Your task to perform on an android device: Share the weather radar for berlin with dbwscratch.test.id9@gmail.com
Image 0: 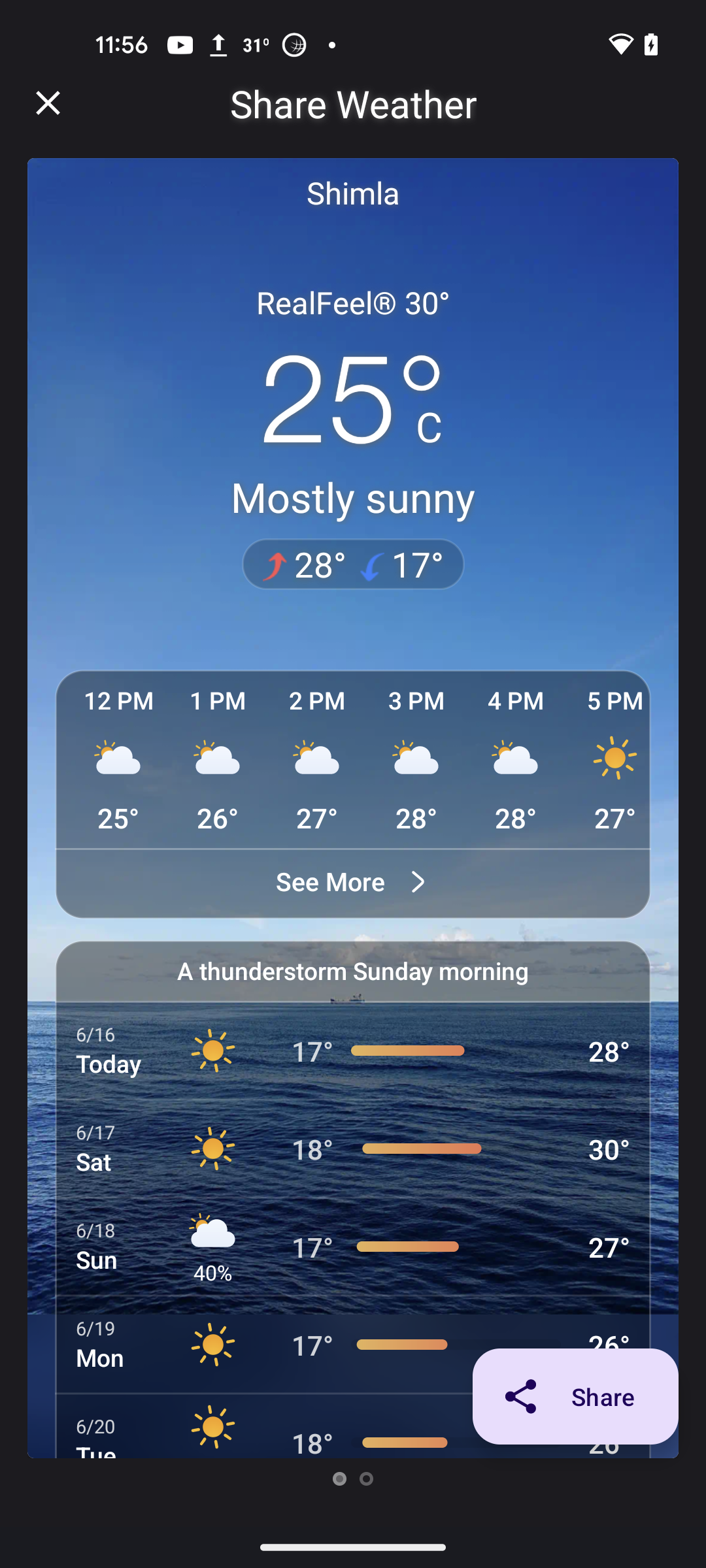
open weather radar app
Step 0: open app "Weather&Radar"
Image 1: 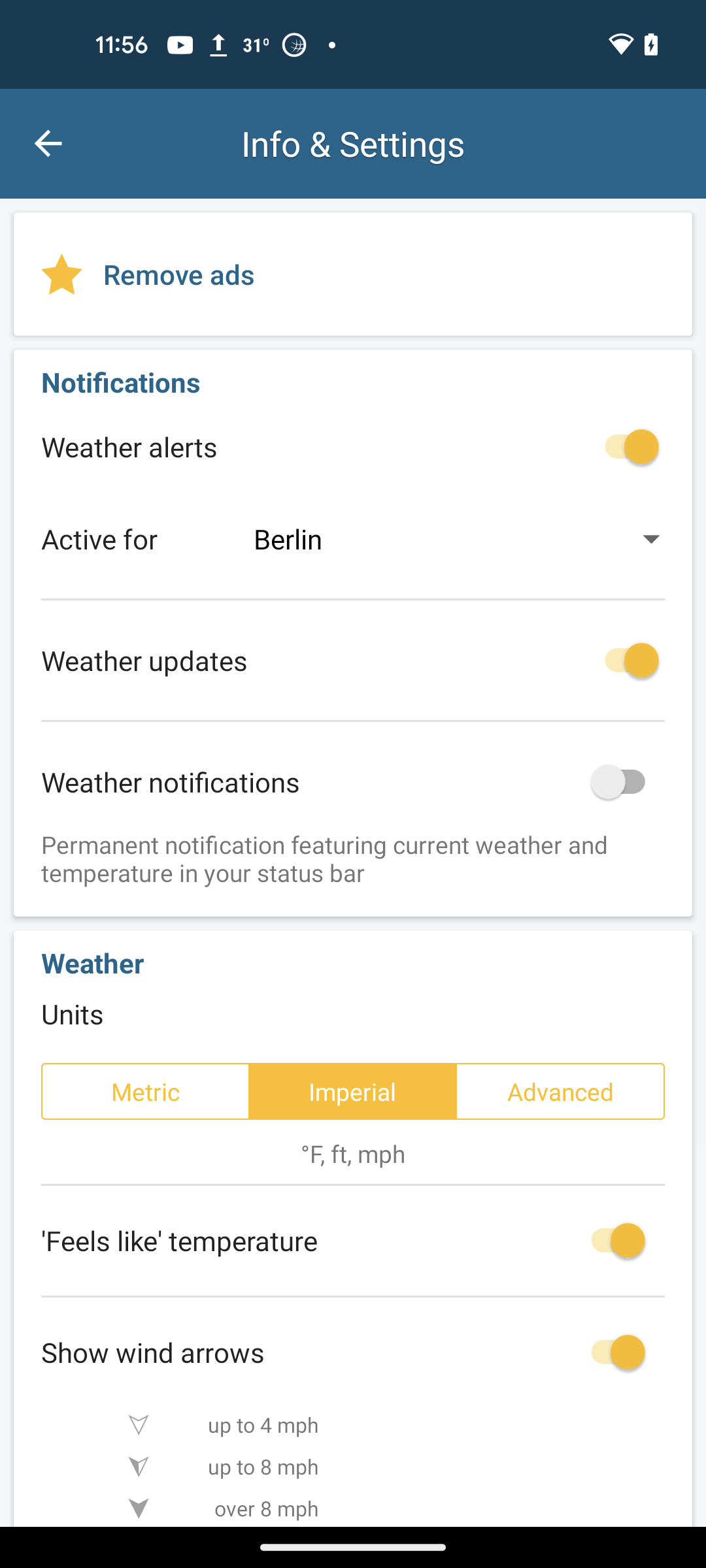
Go to the previous page 
Step 1: click (47, 143)
Image 2: 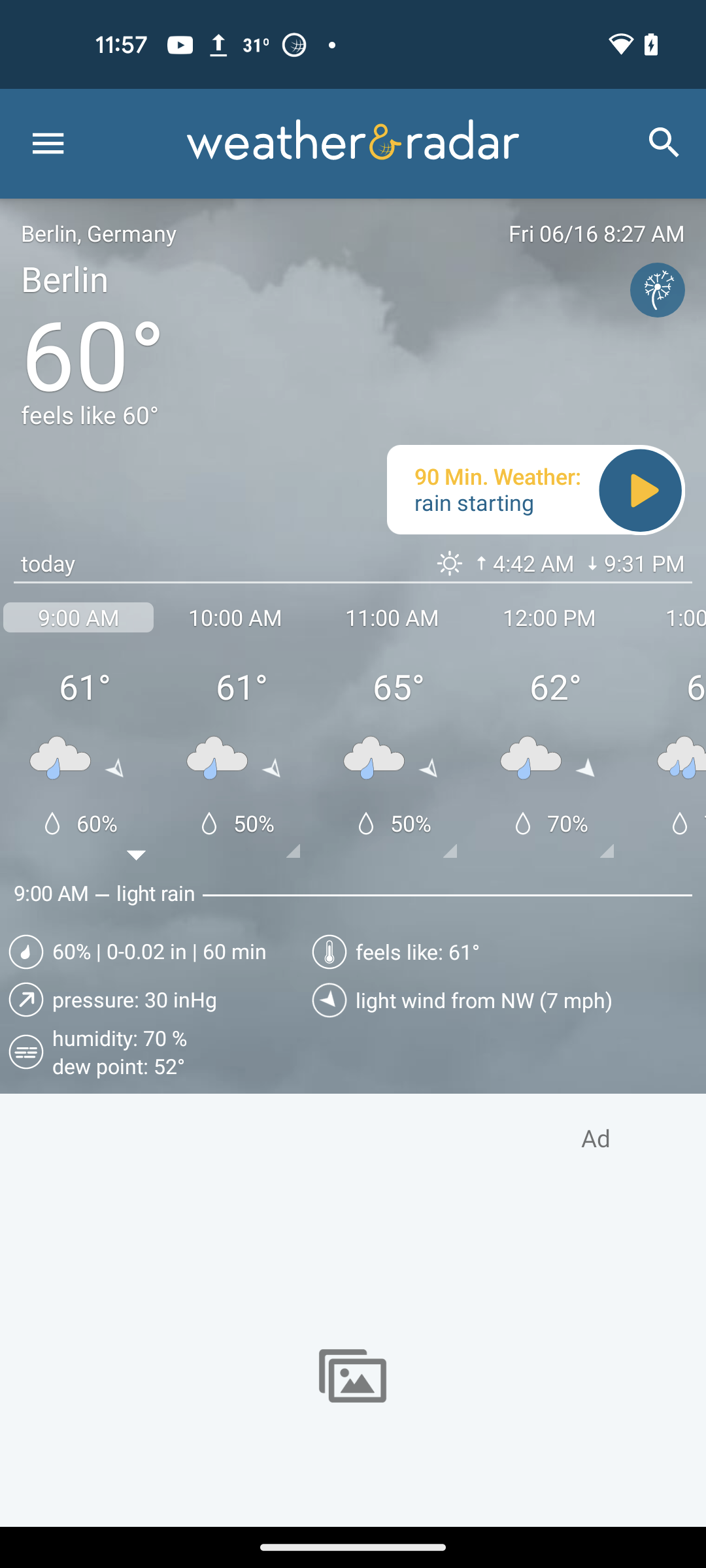
swipe up
Step 2: scroll down
Image 4: 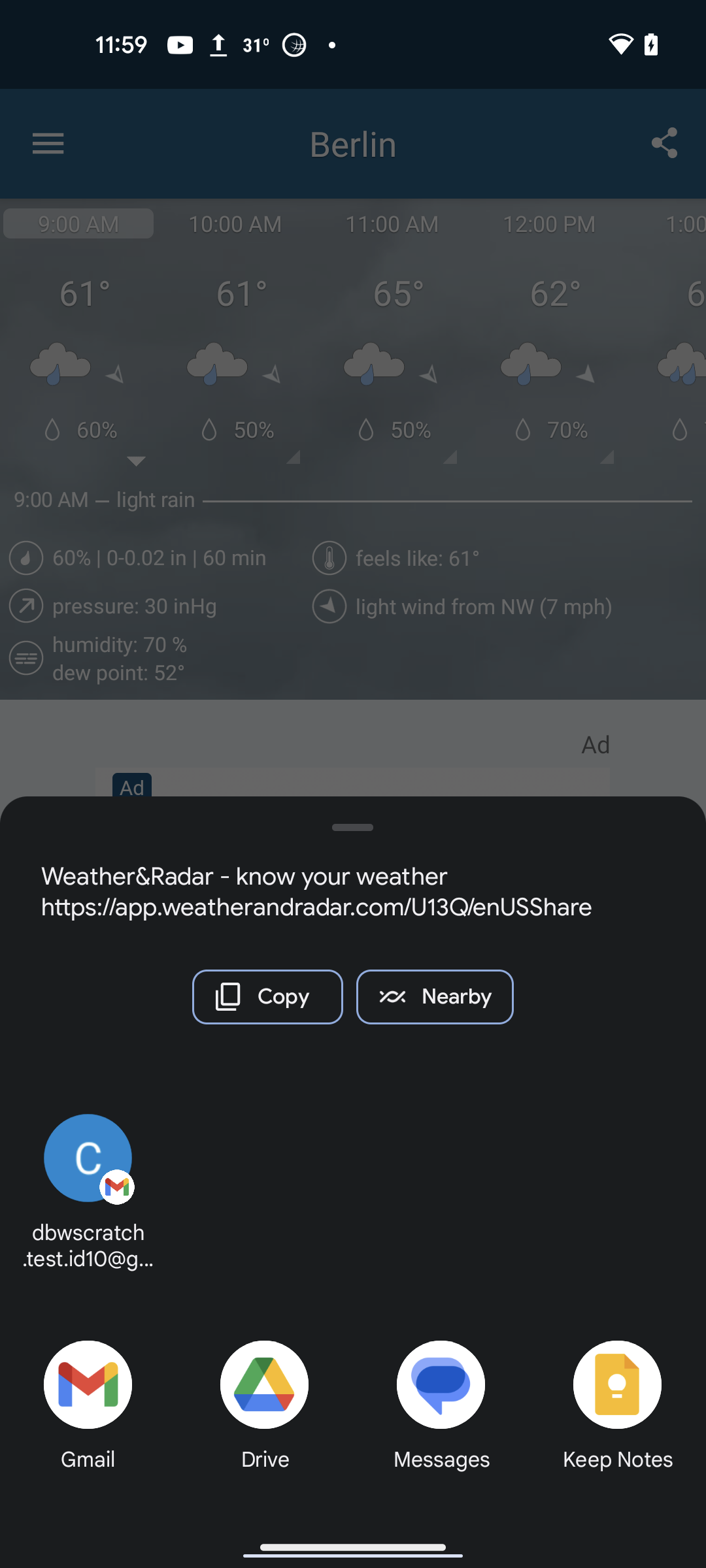
Click on the Gmail option 
Step 4: click (88, 1411)
Image 5: 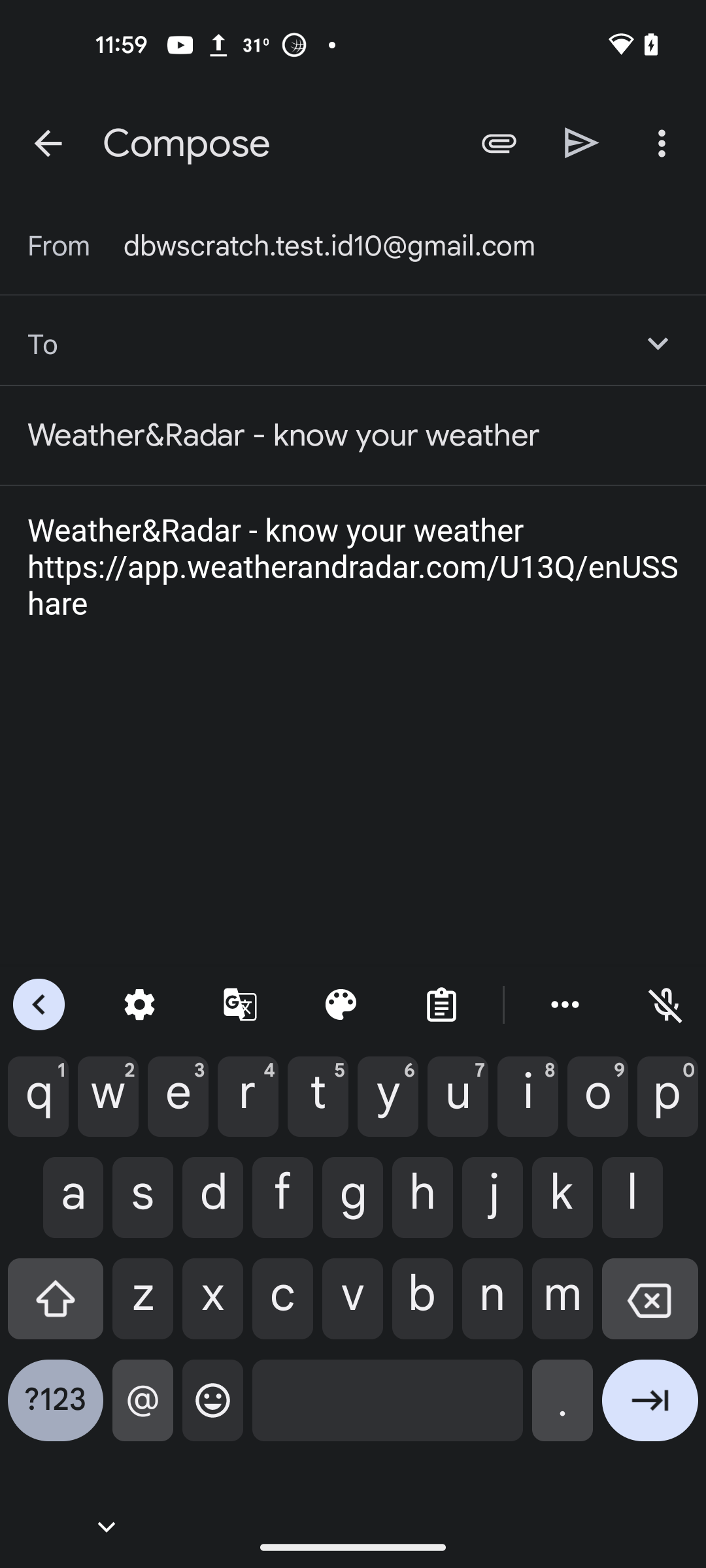
Enter email id dbwscratch.test.id9@gmail.com
Step 5: type "dbwscratch.test.id9@gmail.com"
Image 6: 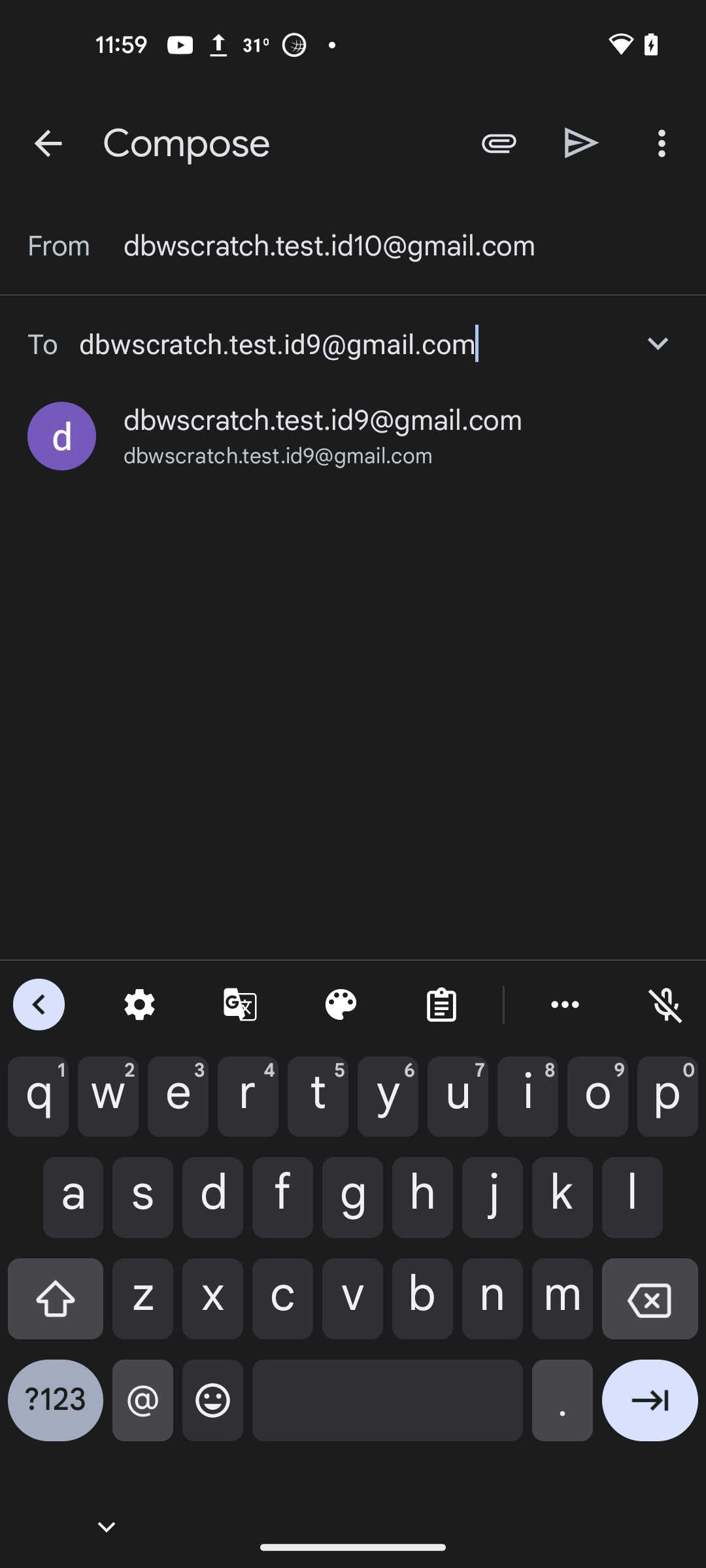
Click on the Enter icon at the bottom right corner of the screen 
Step 6: click (650, 1410)
Image 7: 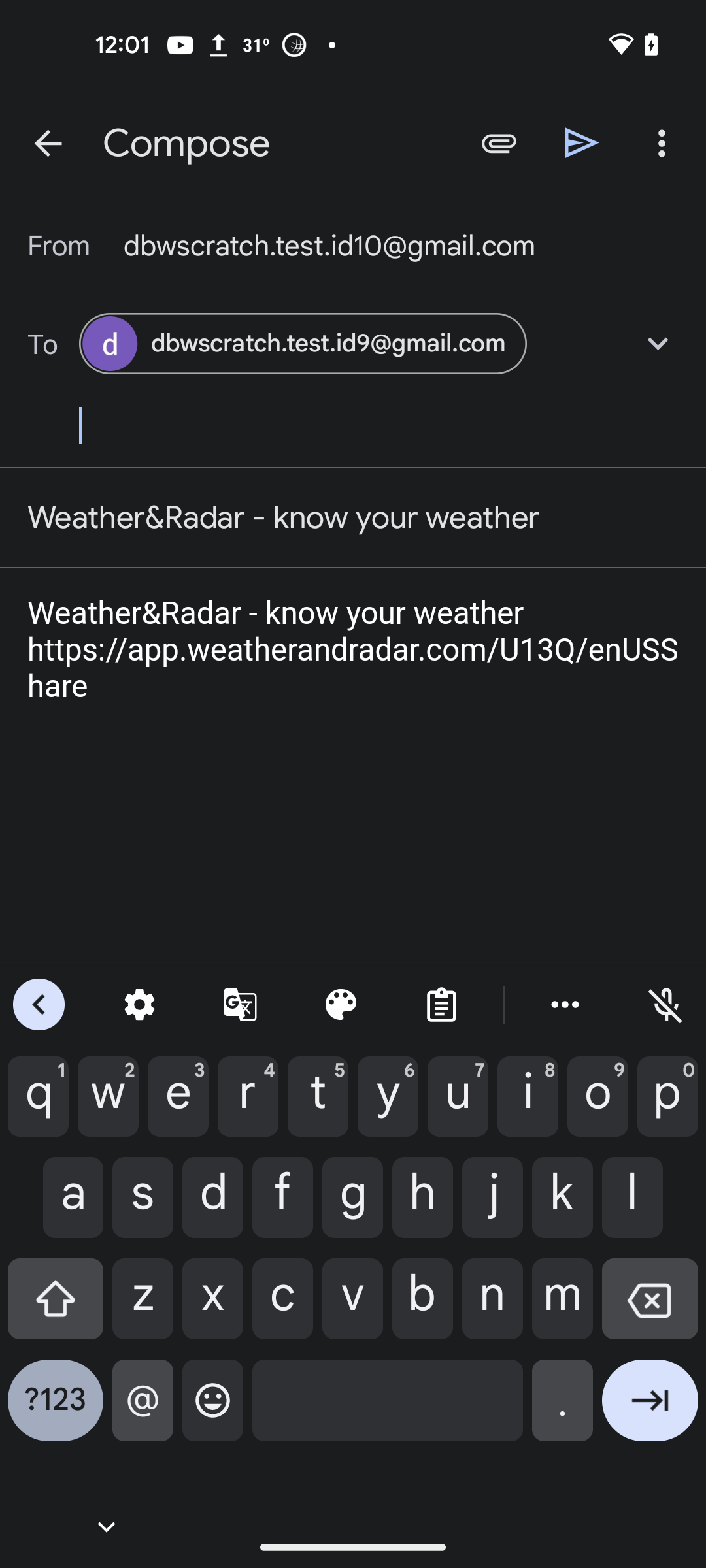
Click on the send icon at the top of the screen 
Step 7: click (582, 142)